Your task to perform on an android device: I want to track the activities of others who are running to keep myself motivated, so on the strava app  follow  the "William Goodge," who is popular for running.
Image 0: 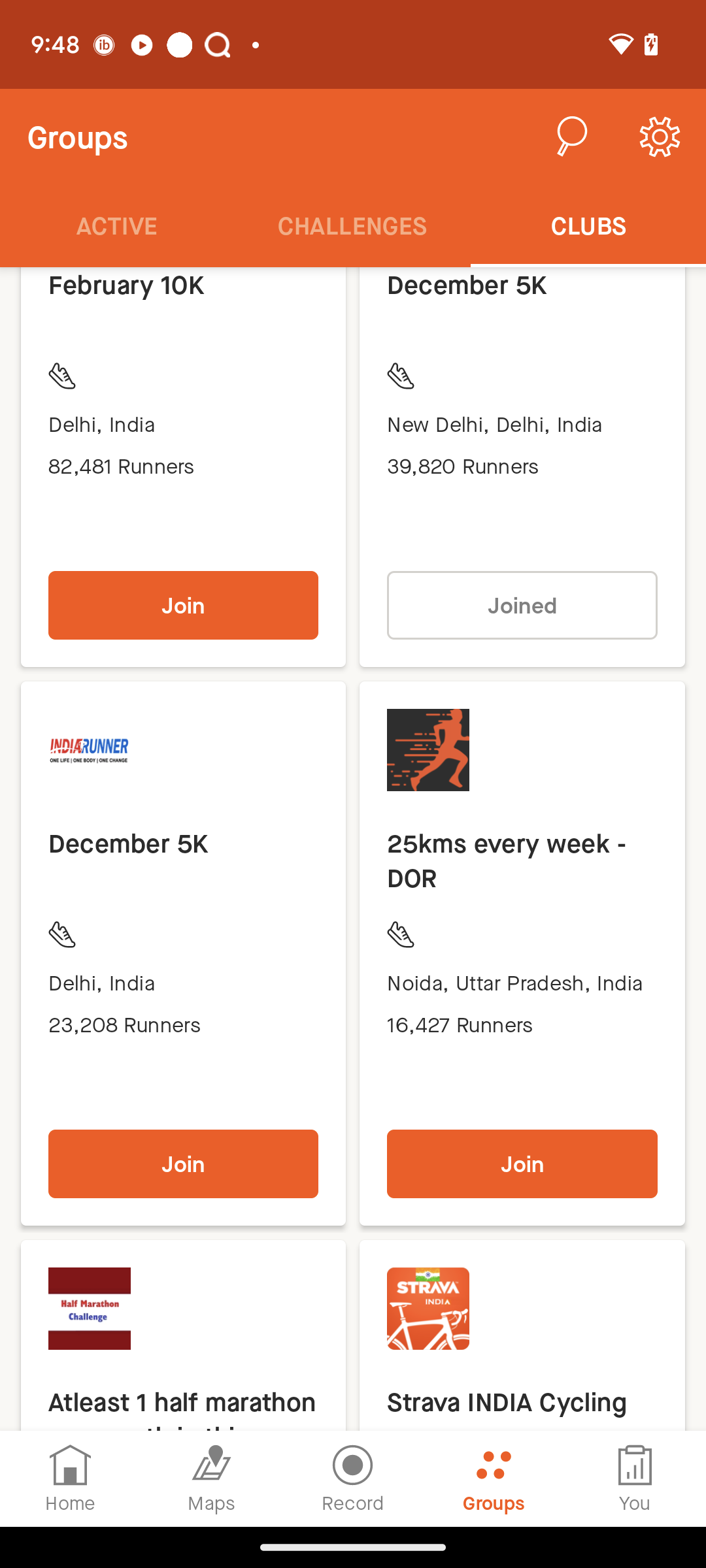
Click on the Tab Home at the bottom.
Step 0: click (71, 1478)
Image 1: 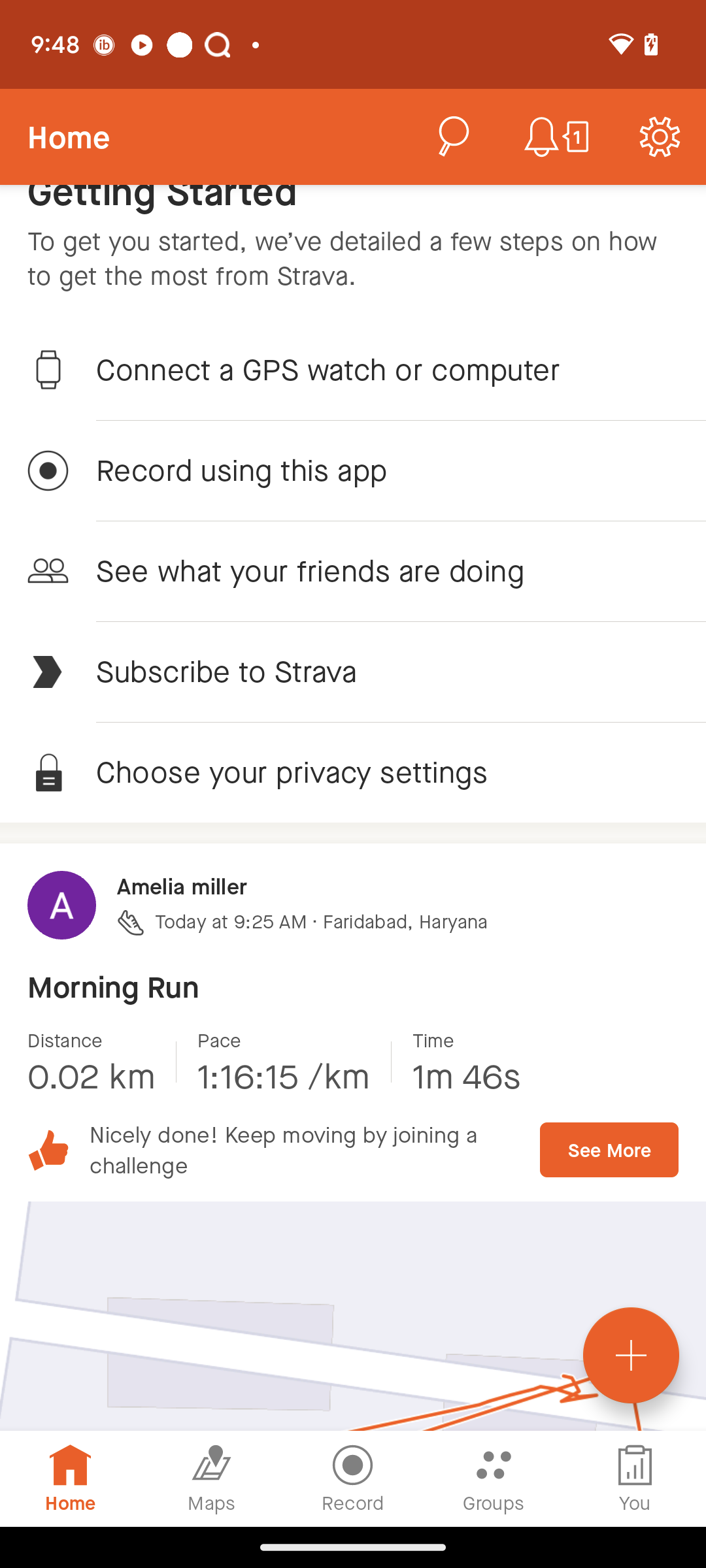
Open the tab " See What Your Friends are doing".
Step 1: click (387, 570)
Image 2: 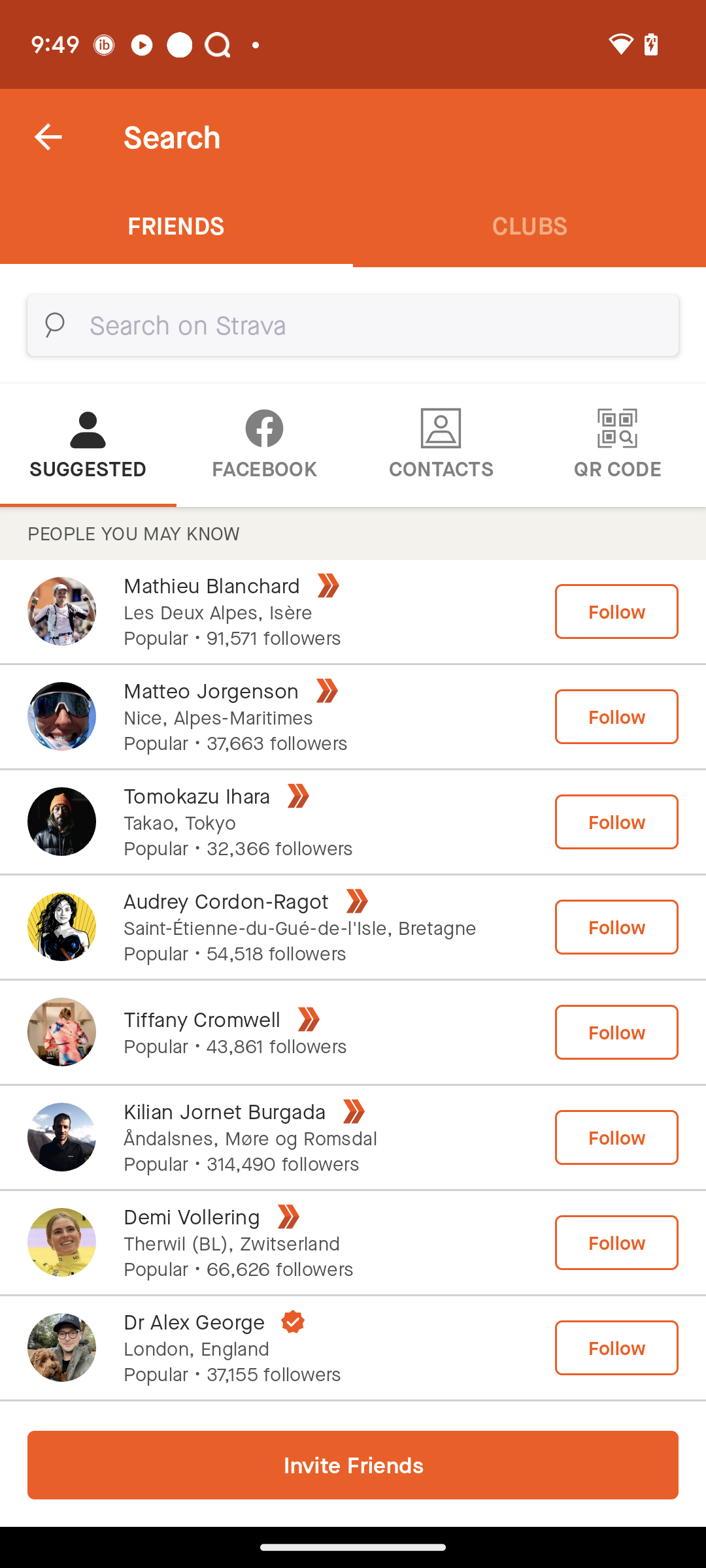
Click on the search box.
Step 2: click (353, 325)
Image 3: 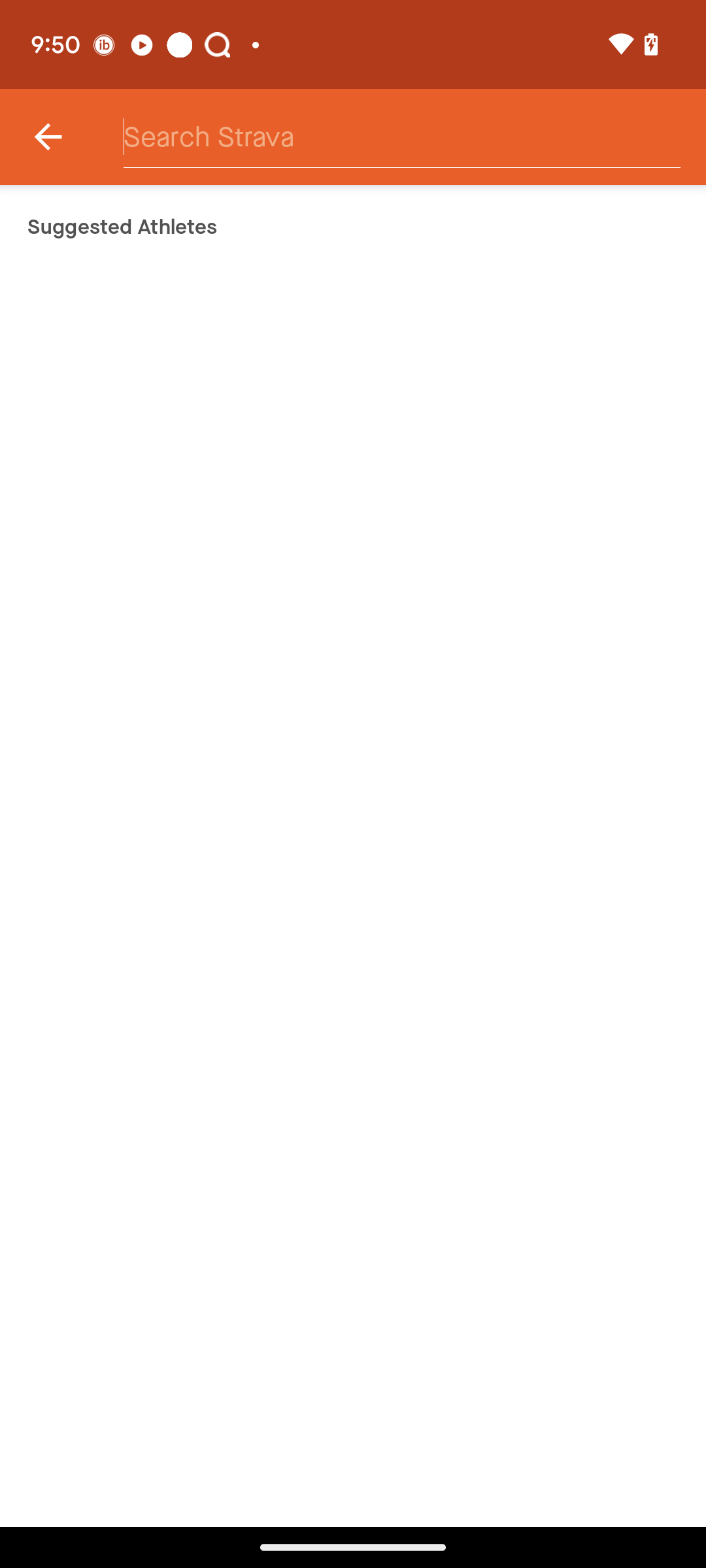
Click on the search box at the top.
Step 3: click (397, 137)
Image 4: 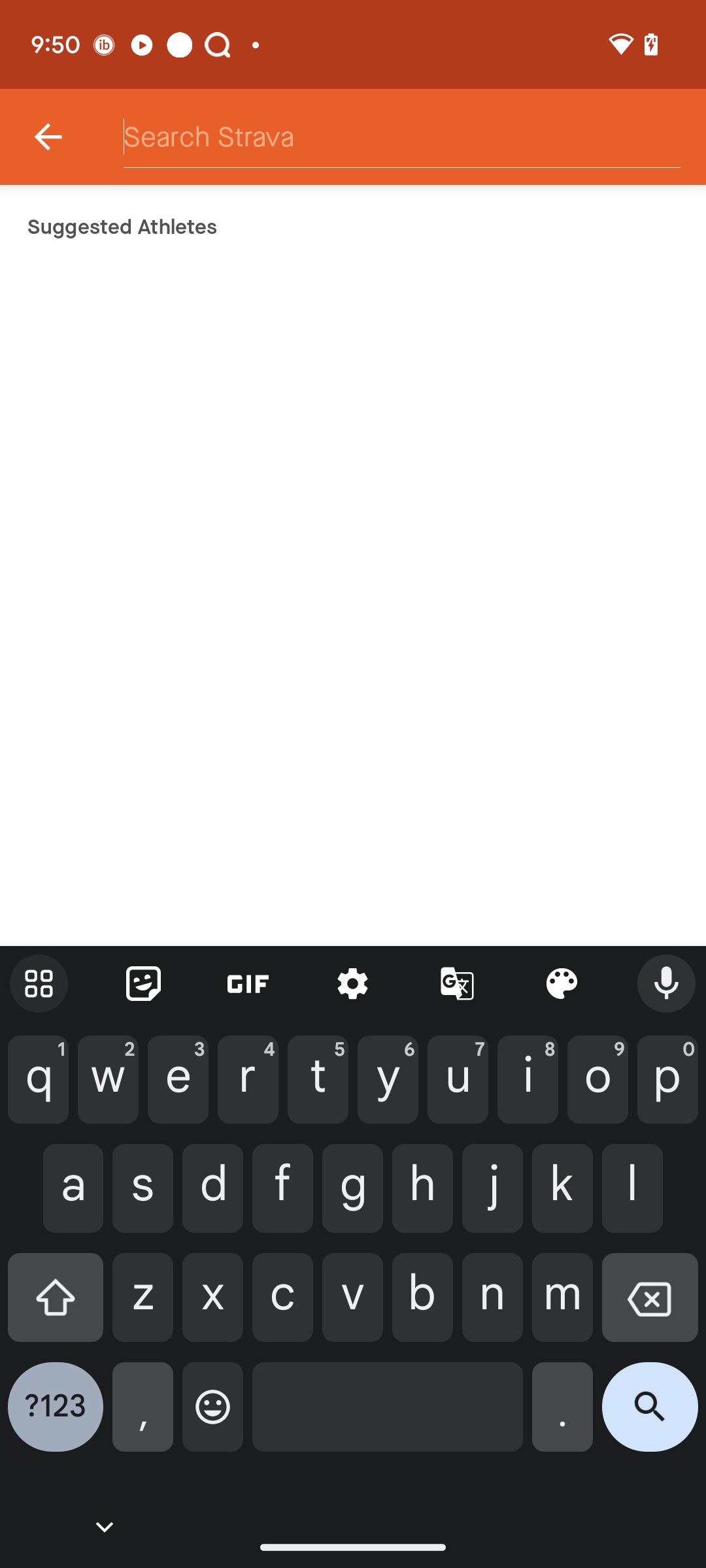
Type William Goodge in the search box.
Step 4: type "William Goodge"
Image 5: 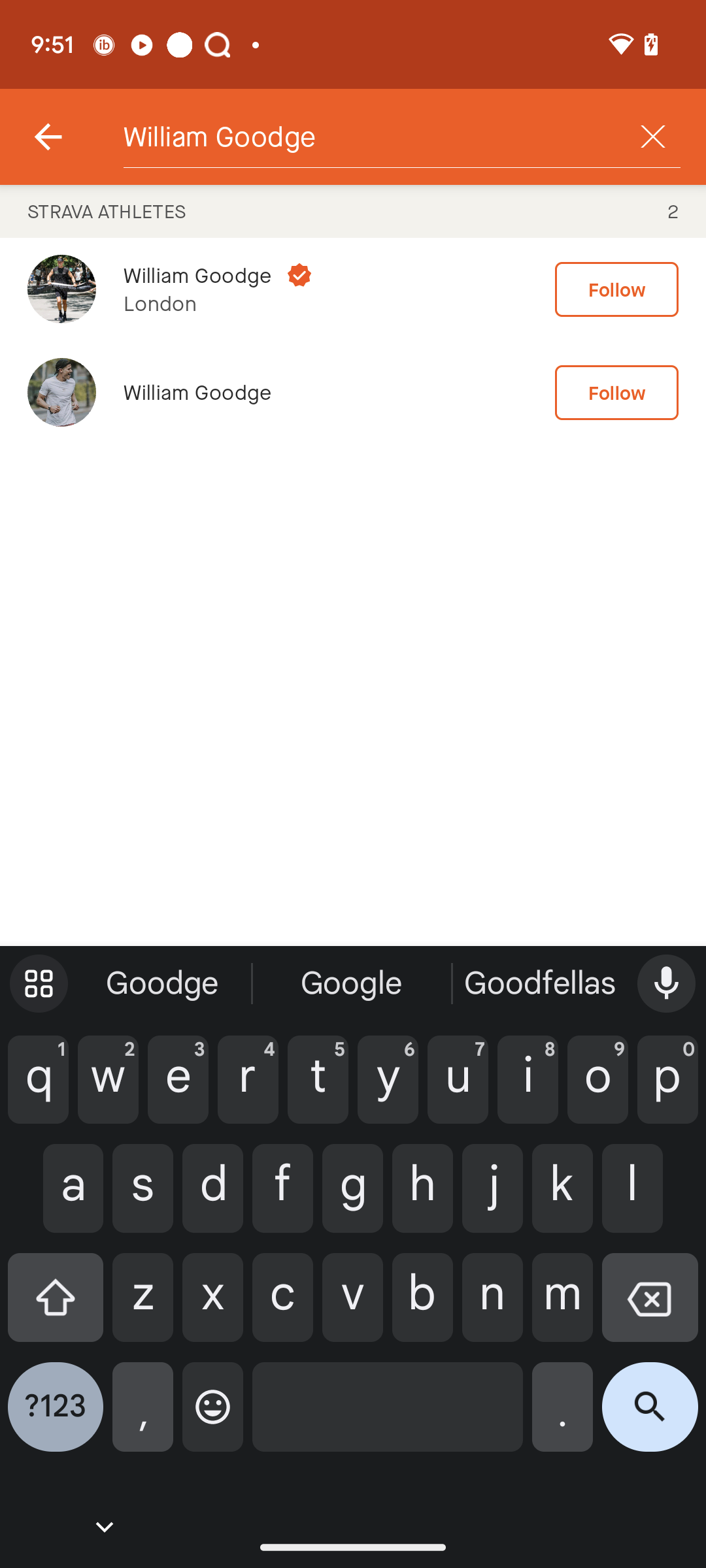
Click on the Search icon at the bottom right corner of the keyboard
Step 5: click (650, 1417)
Image 6: 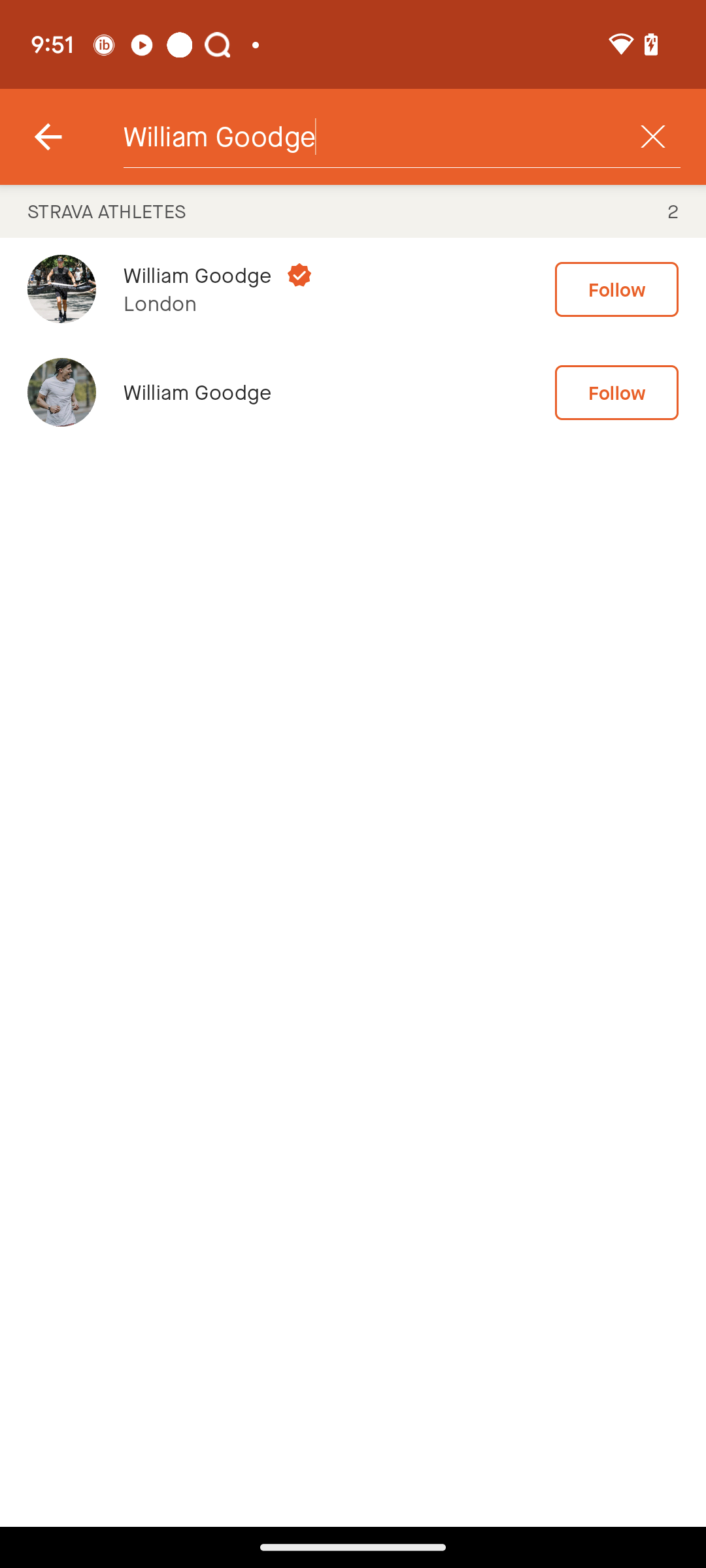
Follow the " William Goodge".
Step 6: click (616, 393)